Your task to perform on an android device: I want to Read reviews of the KHADIJA Metal 5 Compartment tool box so I can decide which item is the best on the Amazon app.
Image 0: 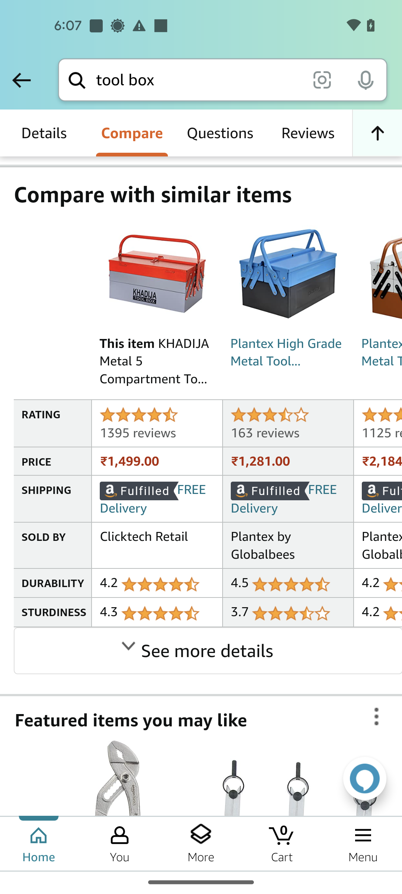
Click on the Reviews section
Step 0: click (307, 133)
Image 1: 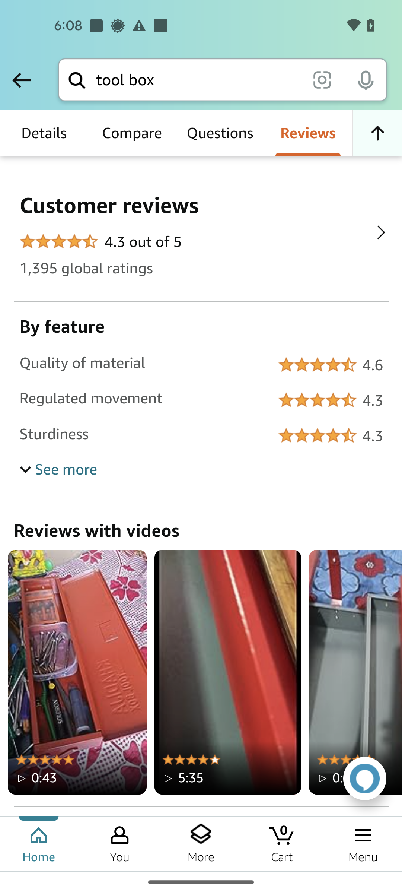
Click on the Arrow icon in front of the Customer reviews option
Step 1: click (318, 181)
Image 2: 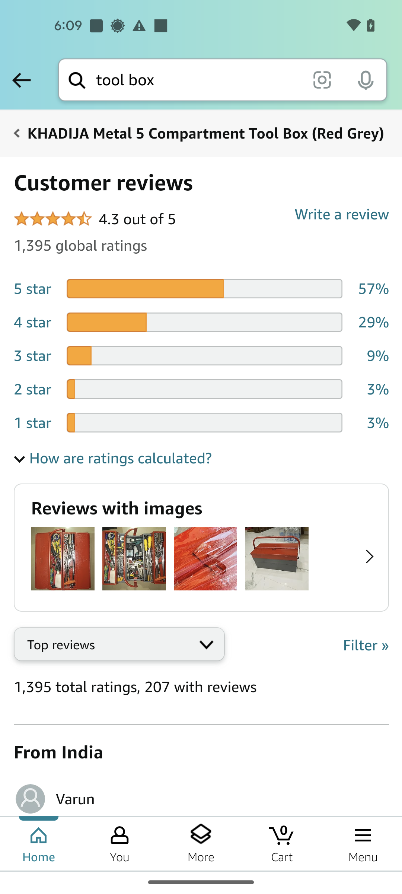
Swipe up to view reviews
Step 2: scroll down
Image 3: 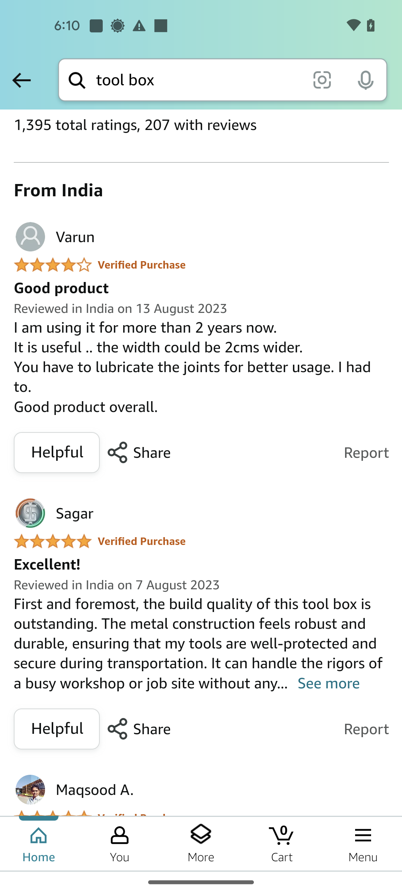
Swipe up to view reviews
Step 3: scroll down
Image 4: 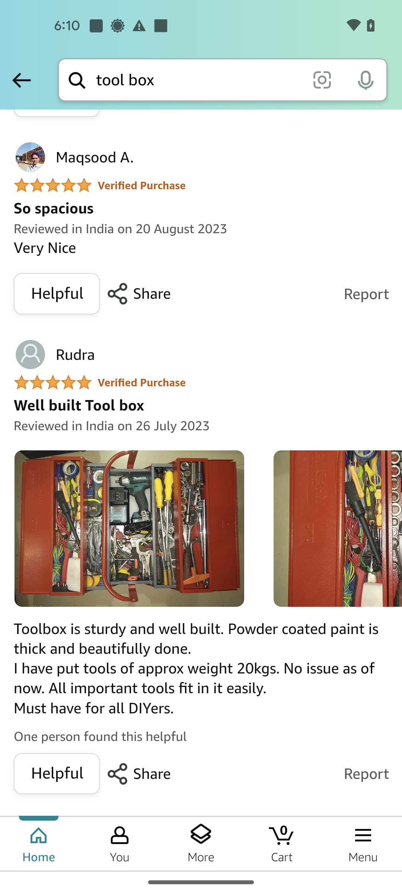
Swipe up to view reviews
Step 4: scroll down
Image 5: 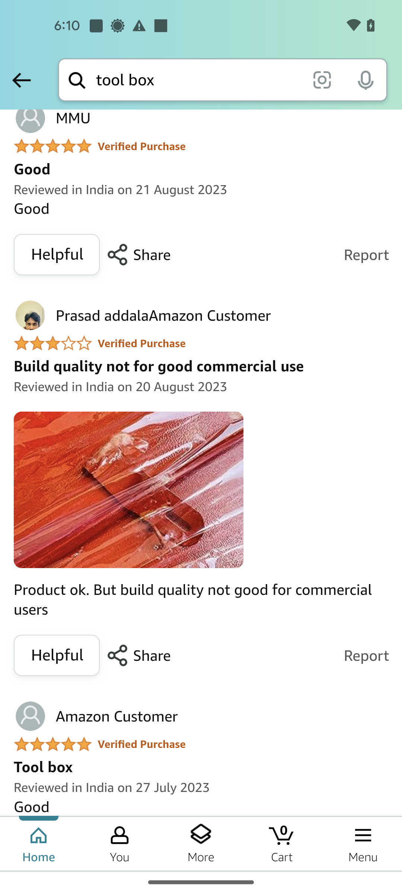
Swipe up to view reviews
Step 5: scroll down